Your task to perform on an android device: I want to edit a document.
Image 0: 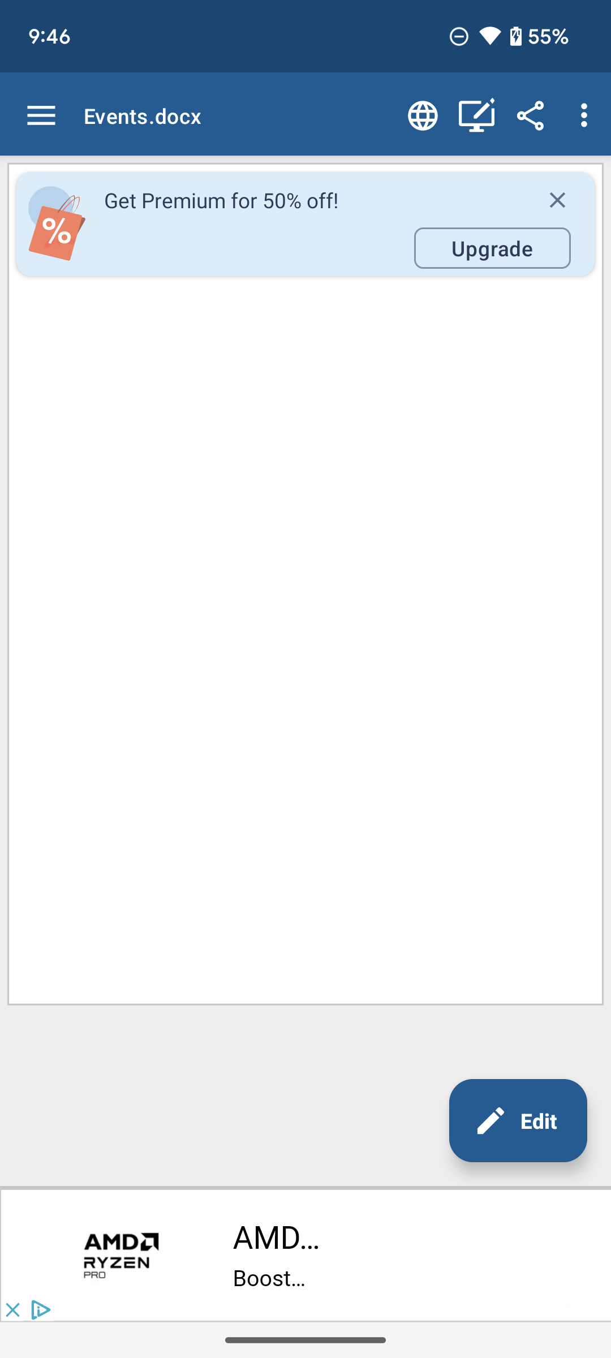
Click on the Edit icon on the screen.
Step 0: click (518, 1120)
Image 1: 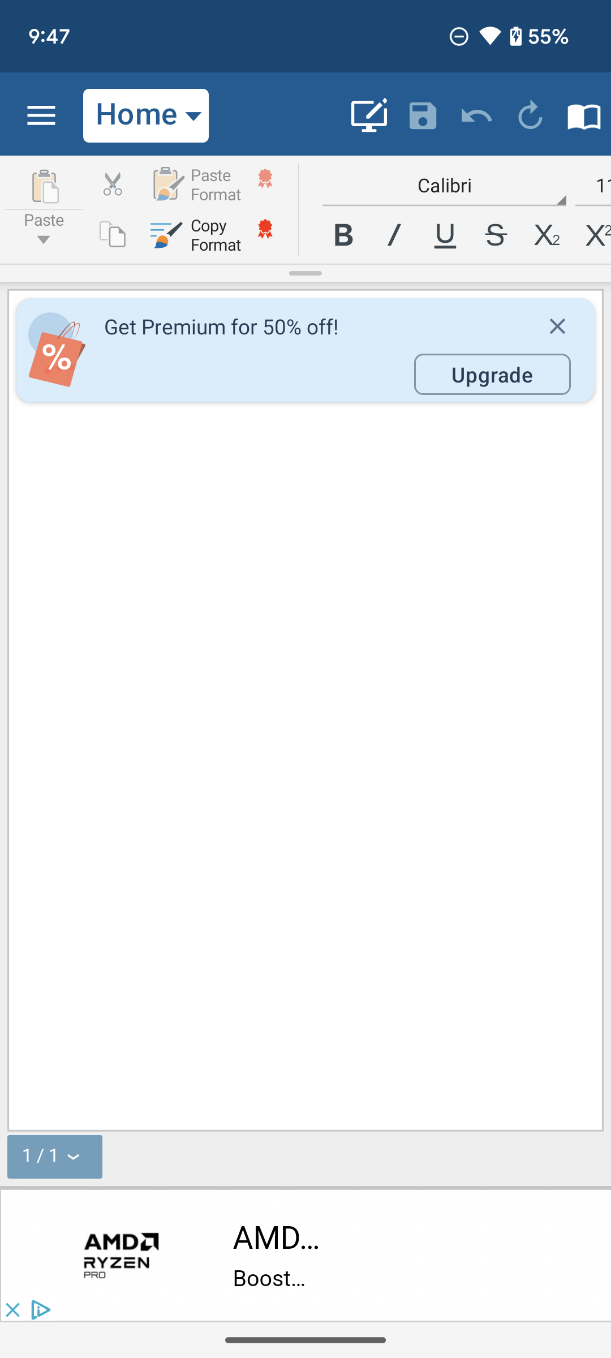
Click on the Edit icon on the screen.
Step 1: wait
Image 2: 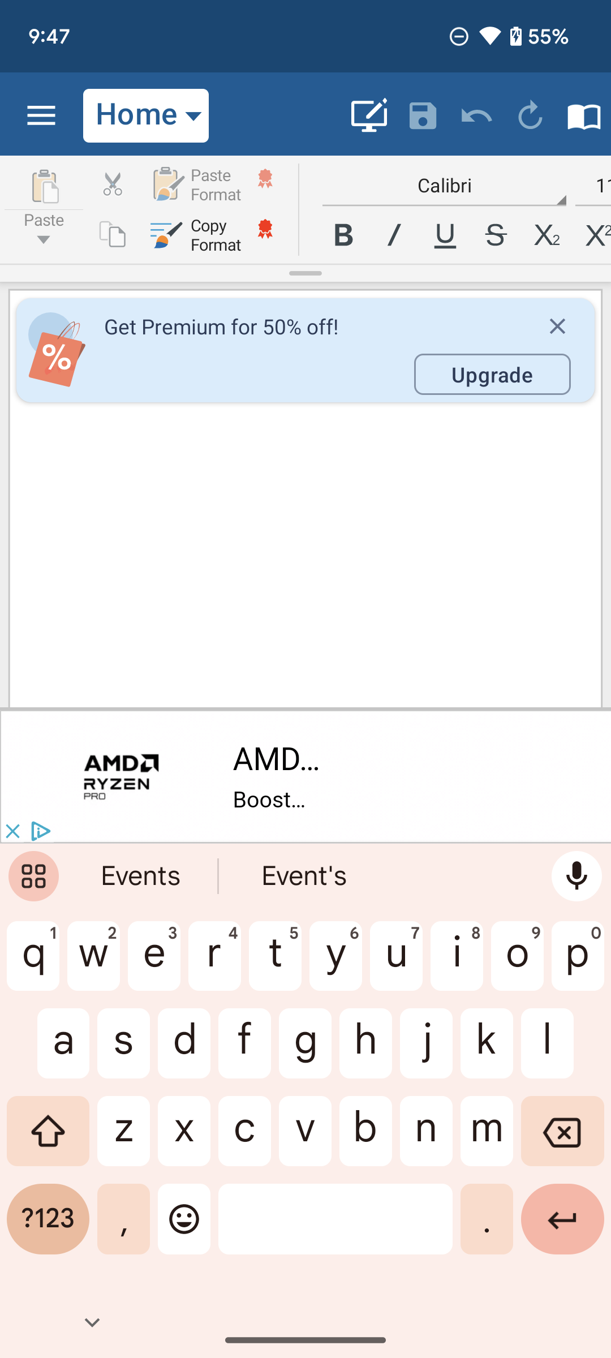
Type Swimming on the screen.
Step 2: wait
Image 3: 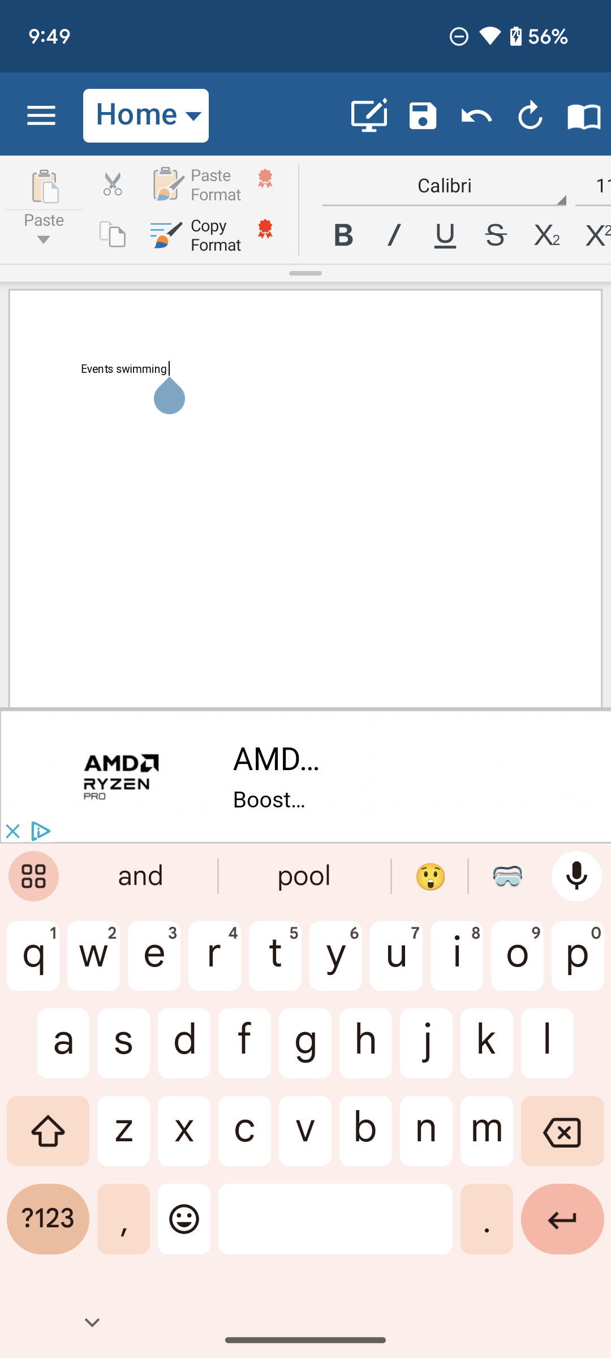
Click on the icon on the top right corner of the screen.
Step 3: click (584, 115)
Image 4: 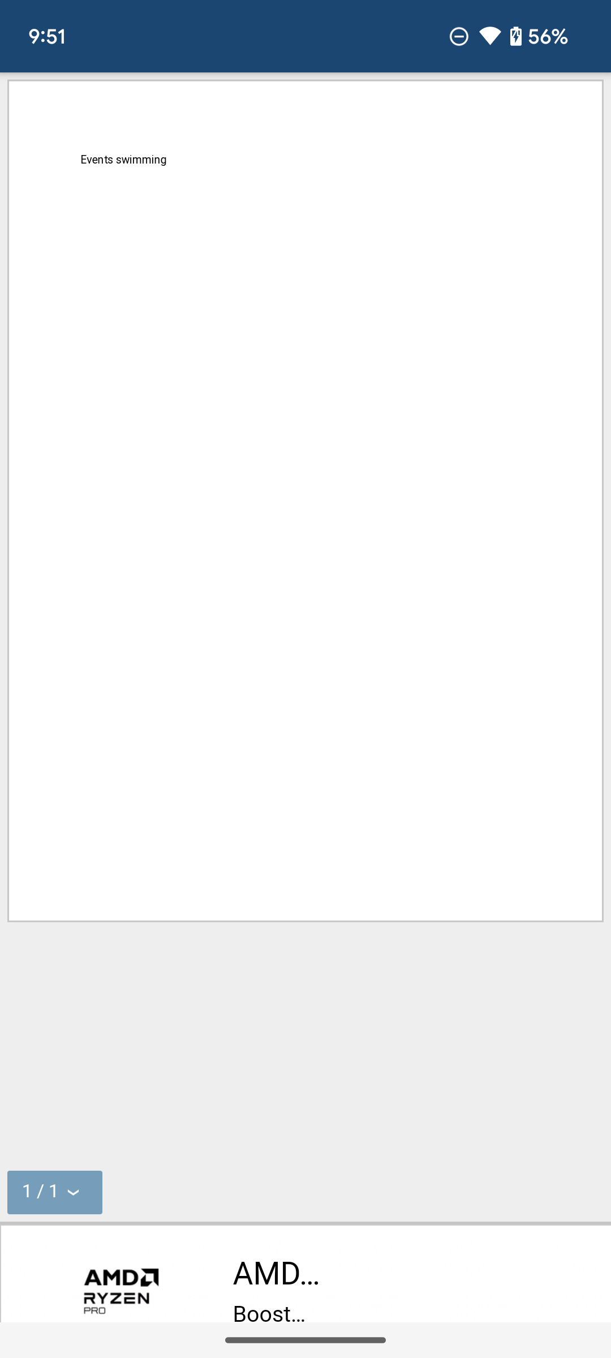
Click on the icon on the top right corner of the screen.
Step 4: wait